Your task to perform on an android device: I want to start a lesson of German language as a first time learner 
Image 0: 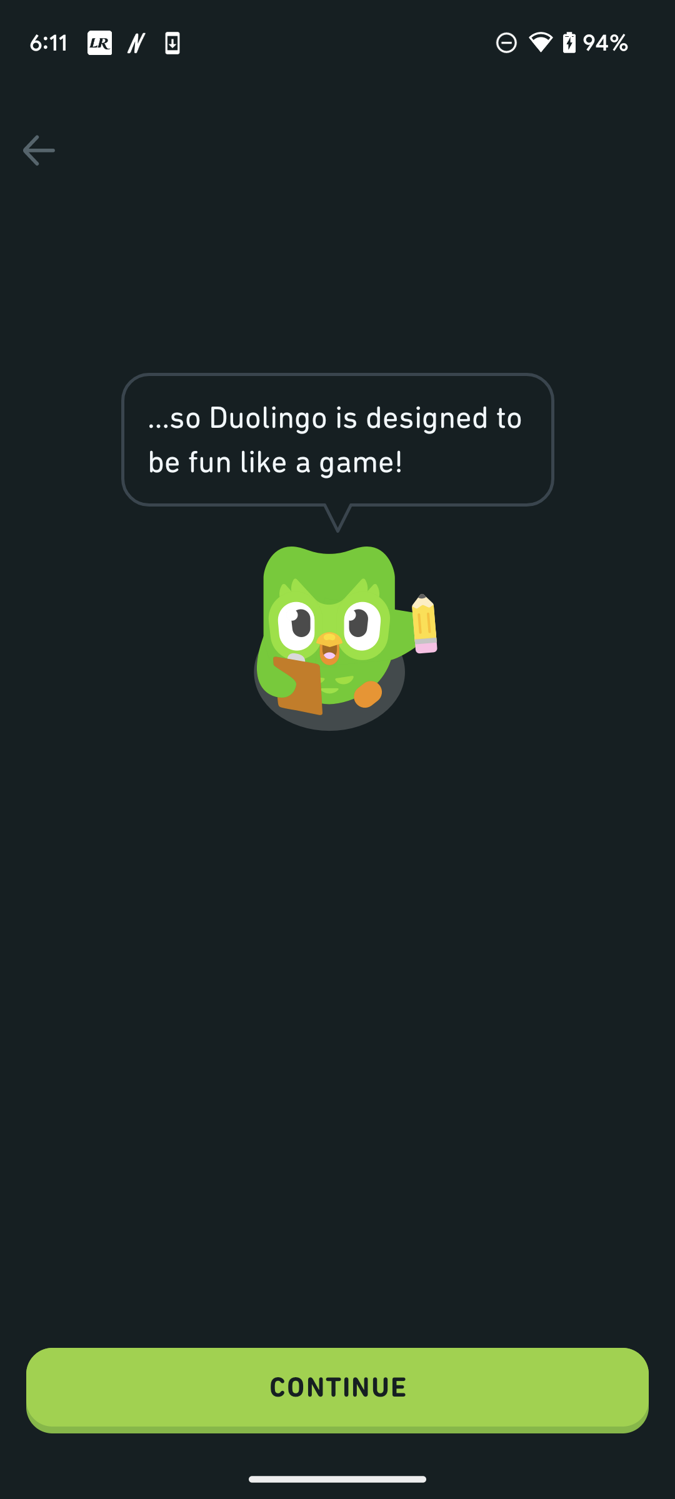
Click on the Continue button at the bottom of the screen
Step 0: click (337, 1390)
Image 1: 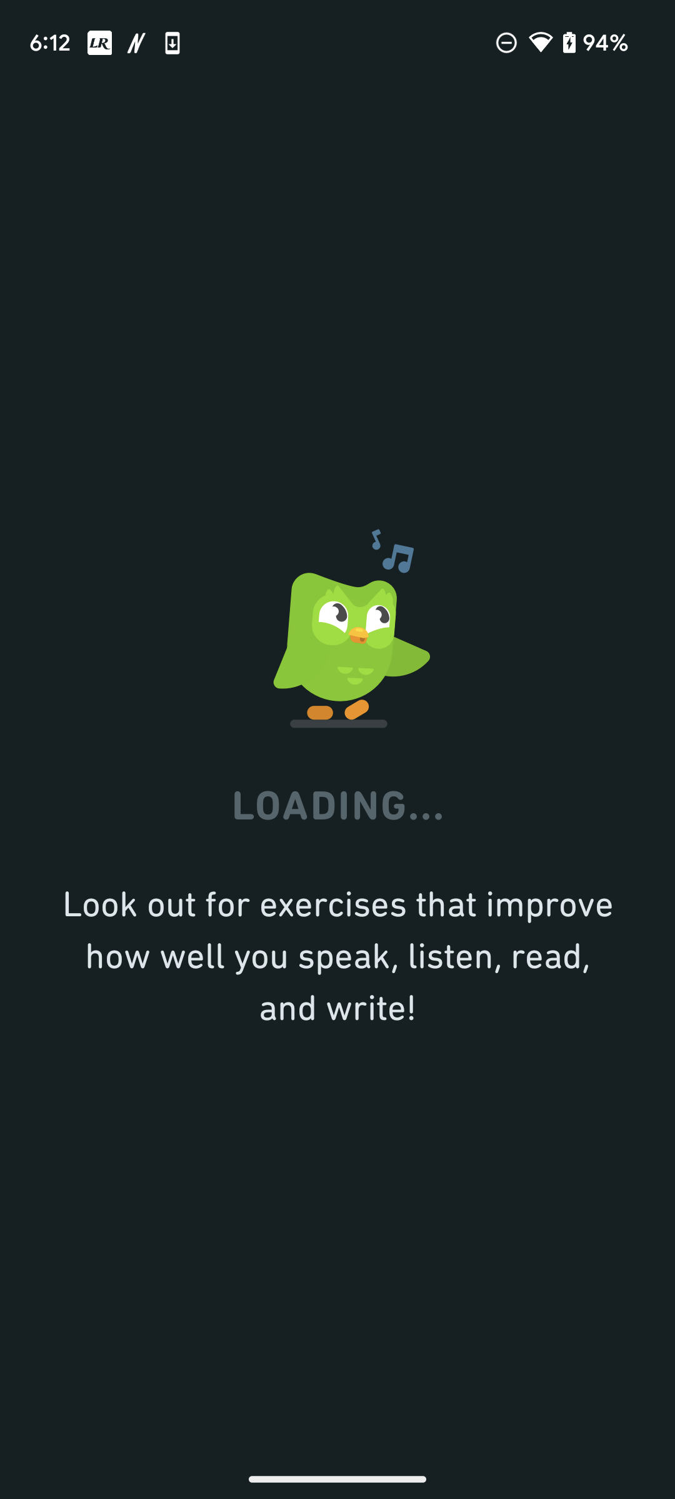
Click on the Continue button at the bottom of the screen
Step 1: wait
Image 2: 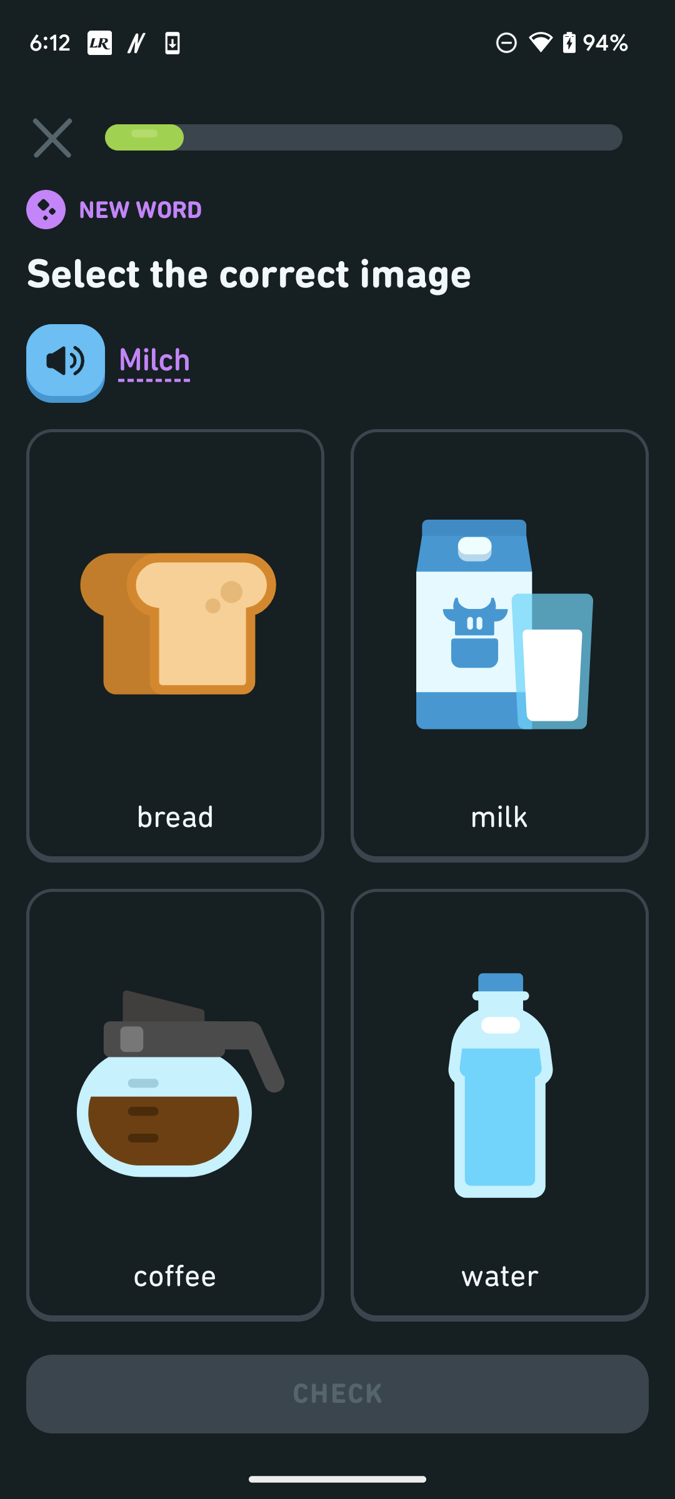
Click on the Milk image 
Step 2: click (477, 751)
Image 3: 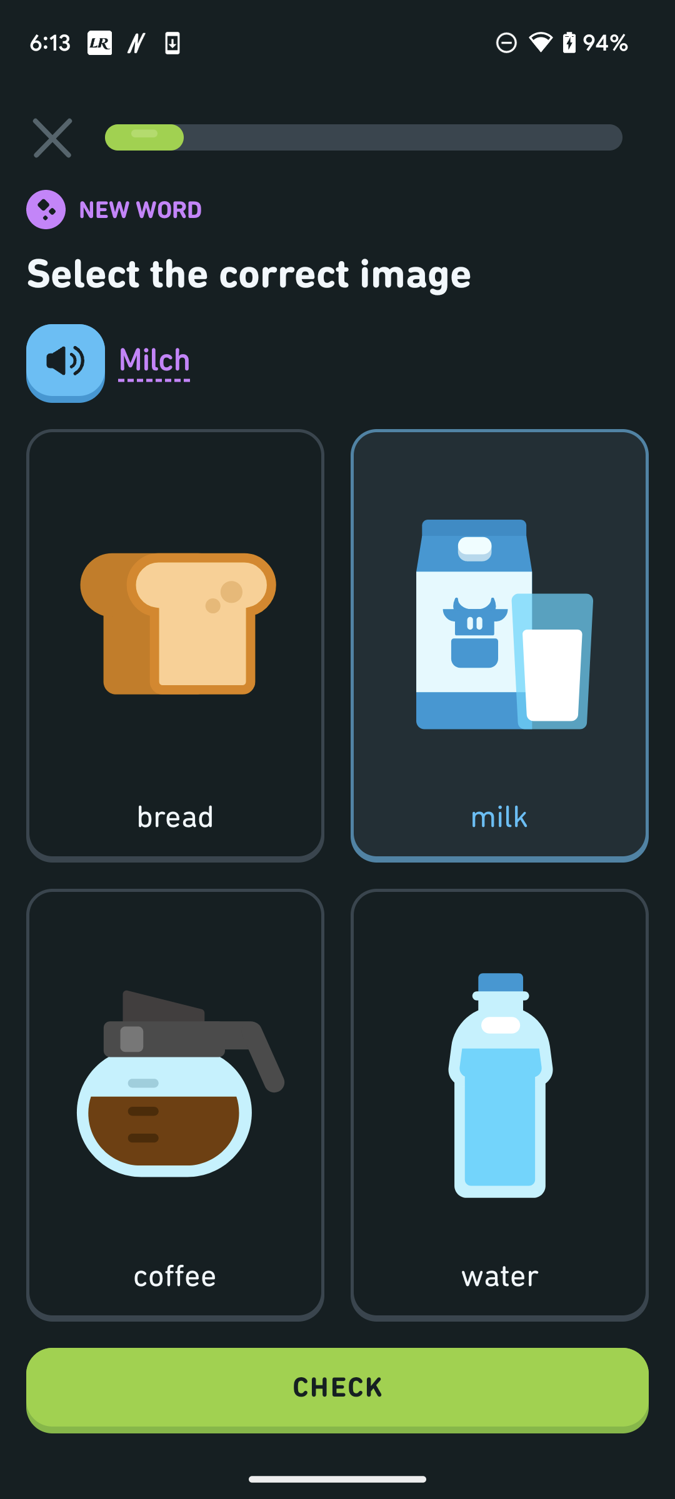
Click on the Check button at the bottom of the screen
Step 3: click (337, 1390)